Your task to perform on an android device: I want to try this new reading app, PocketBook, to read the Yerma book. Open the Yerma book in the PocketBook app.
Image 0: 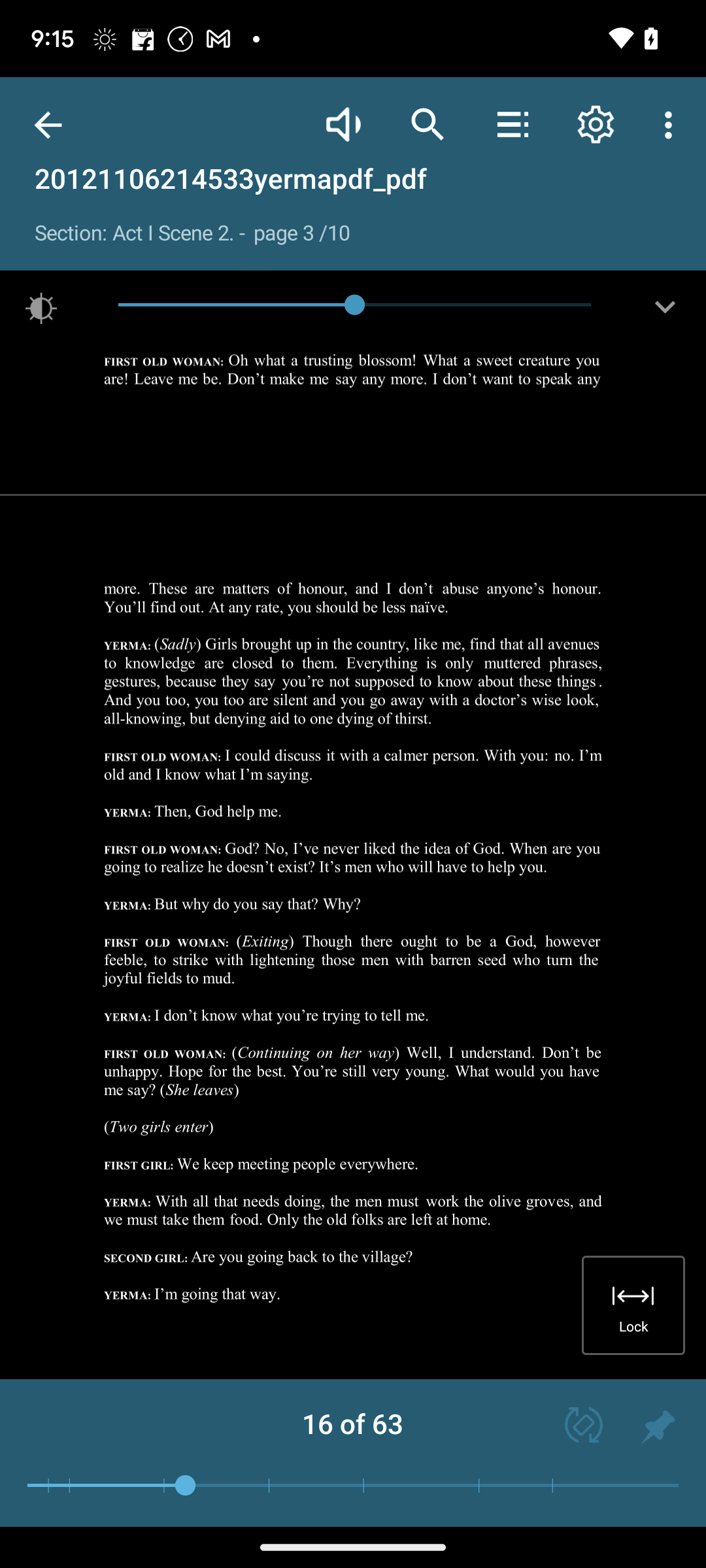
Open the PocketBook app.
Step 0: open app "PocketBook"
Image 1: 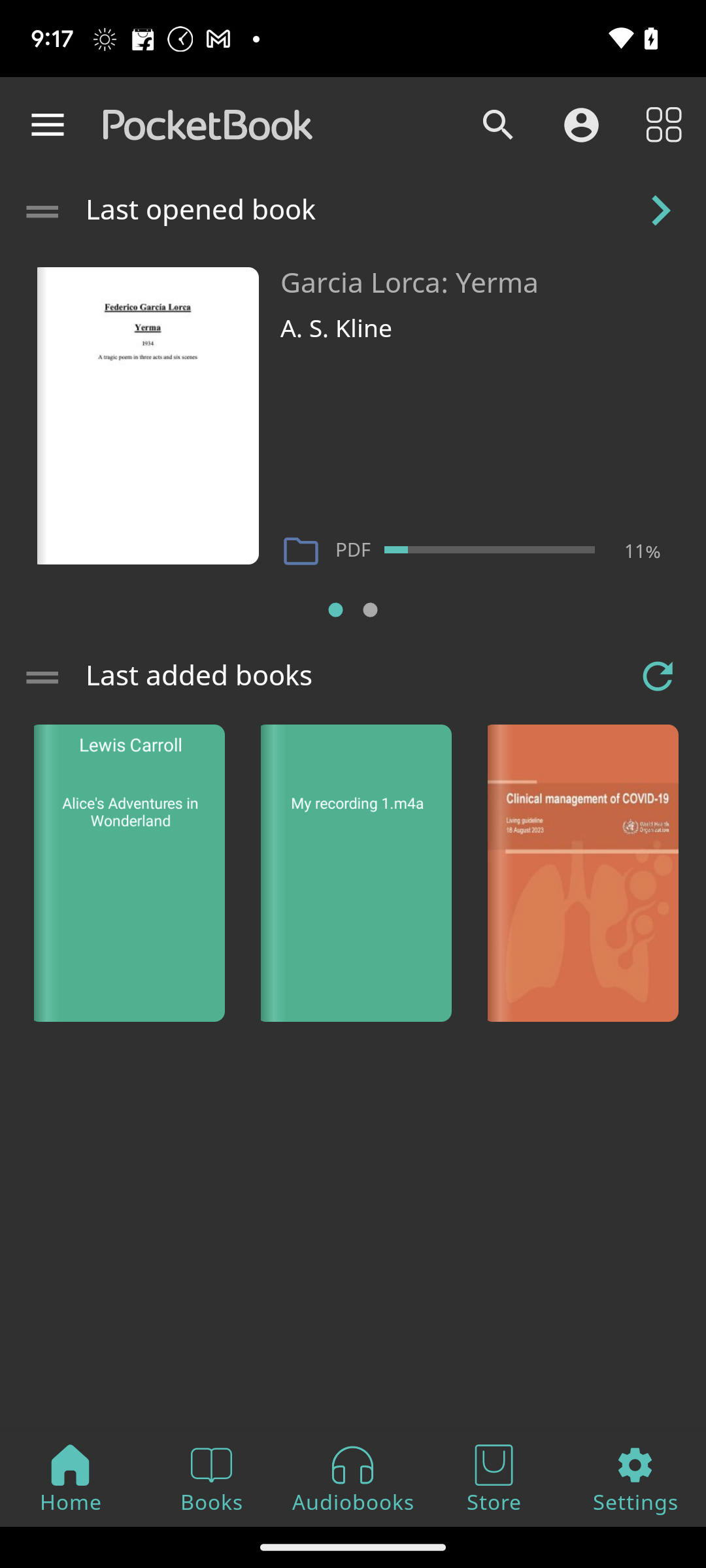
Click on the Books on the bottom bar.
Step 1: click (211, 1502)
Image 2: 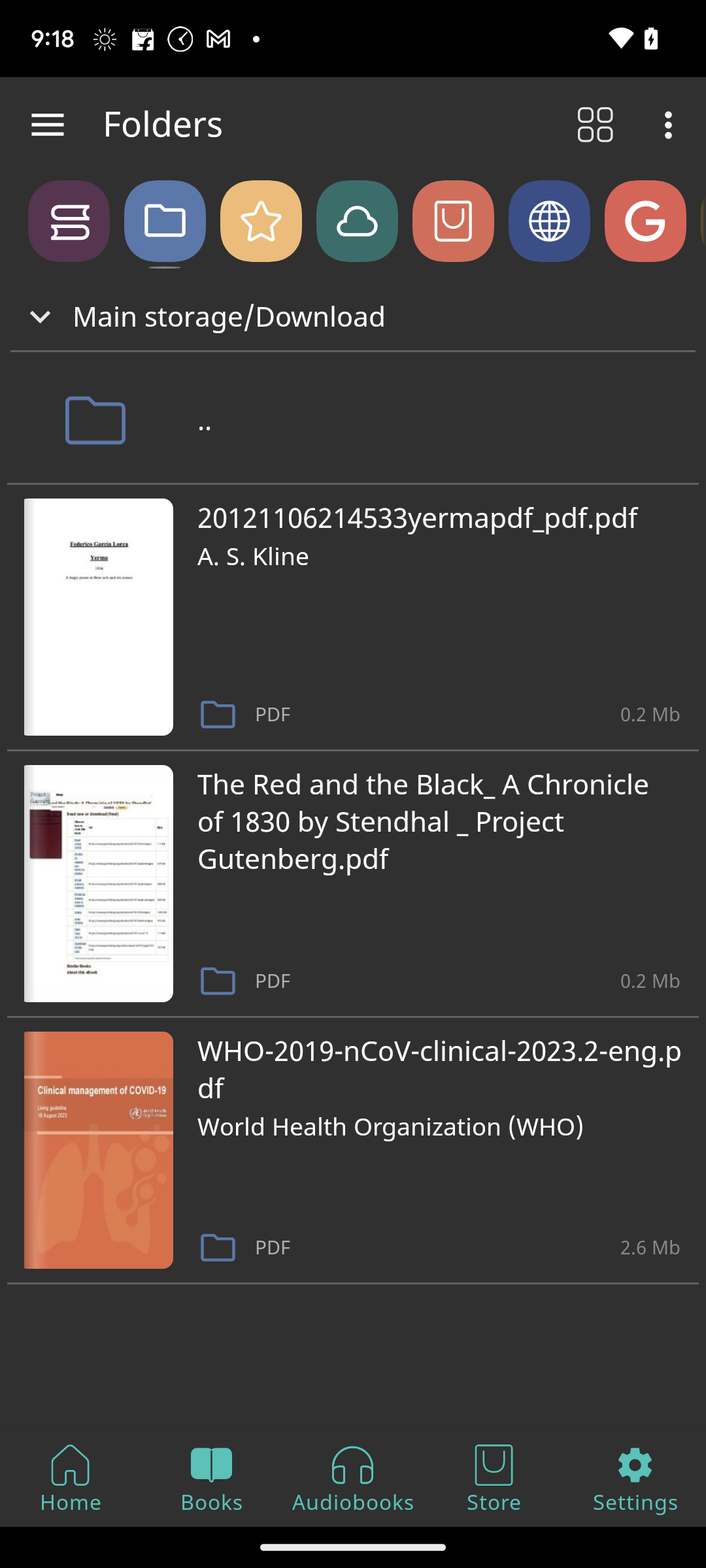
Click on the Yerma pdf.
Step 2: click (441, 617)